Your task to perform on an android device: I would want to chat with the customer service support team regarding the purchasing method.
Image 0: 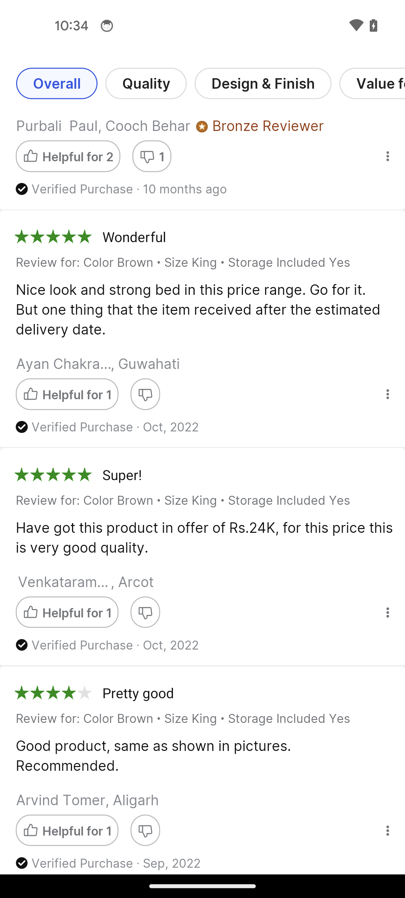
Go back to the previous page
Step 0: press back button
Image 1: 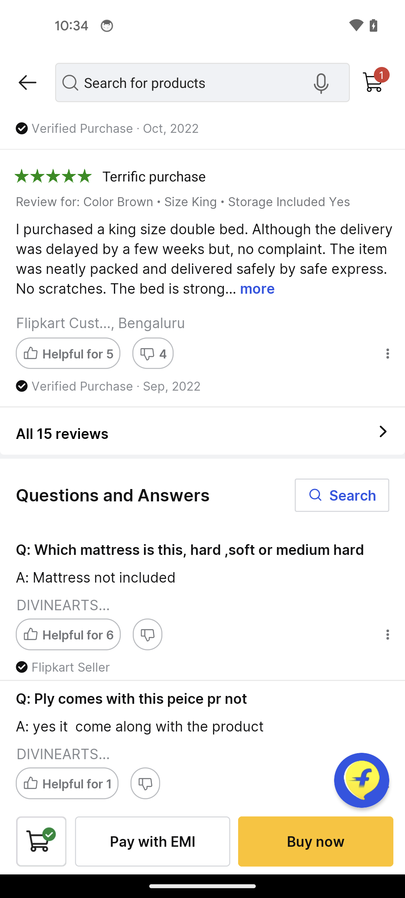
Tap on the flipkart icon at the bottom right corner of the screen
Step 1: click (361, 780)
Image 2: 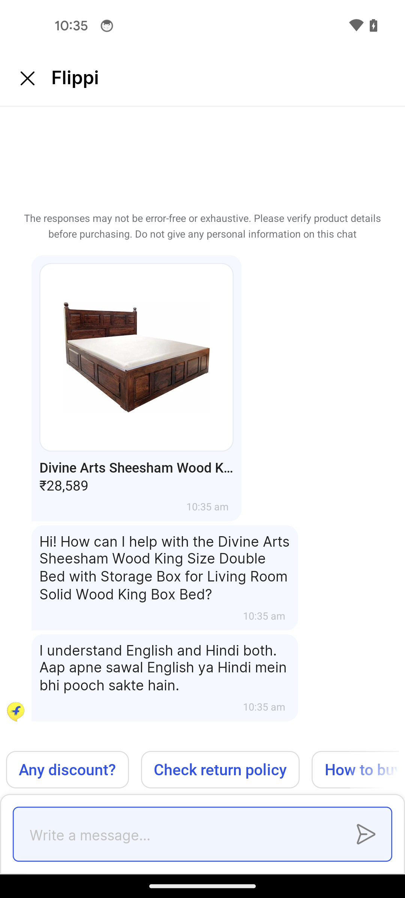
Swipe left to view other questions option
Step 2: scroll right
Image 3: 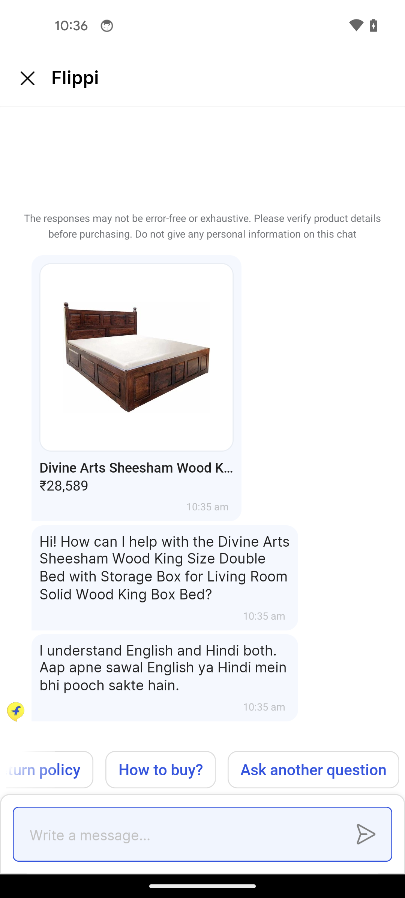
Tap on the ask another question option
Step 3: click (313, 770)
Image 4: 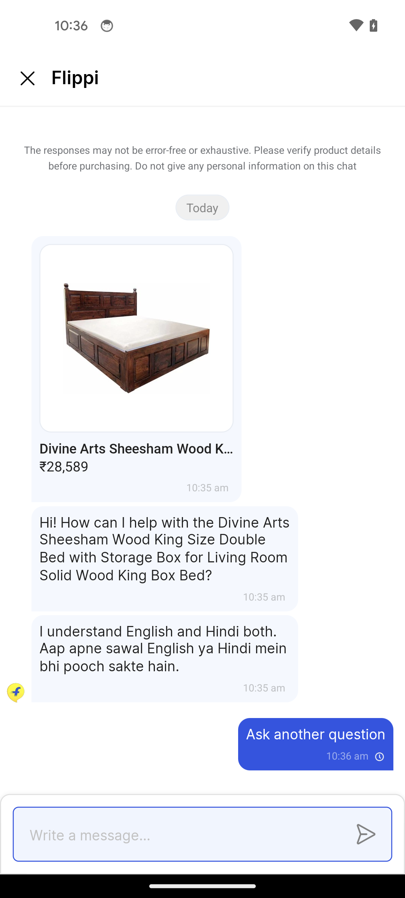
Tap on the ask another question option
Step 4: wait
Image 5: 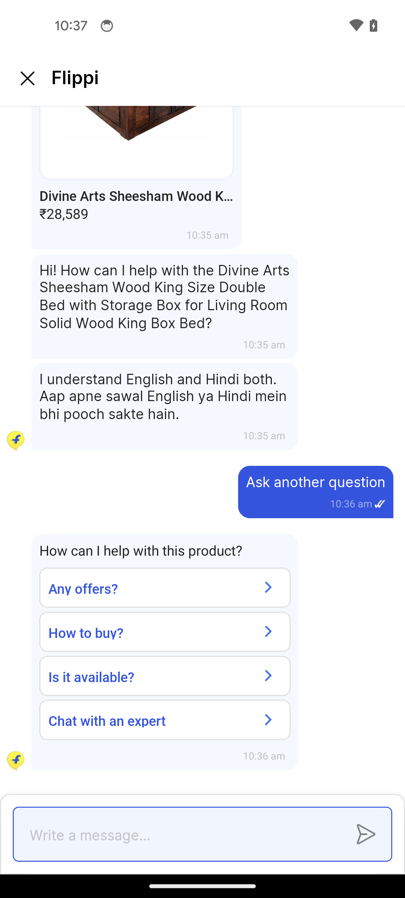
Select the second option
Step 5: click (154, 632)